Your task to perform on an android device: Using the All Currency converter app, I would like to know the historical ANG to GBP exchange rates over the previous Two years.
Image 0: 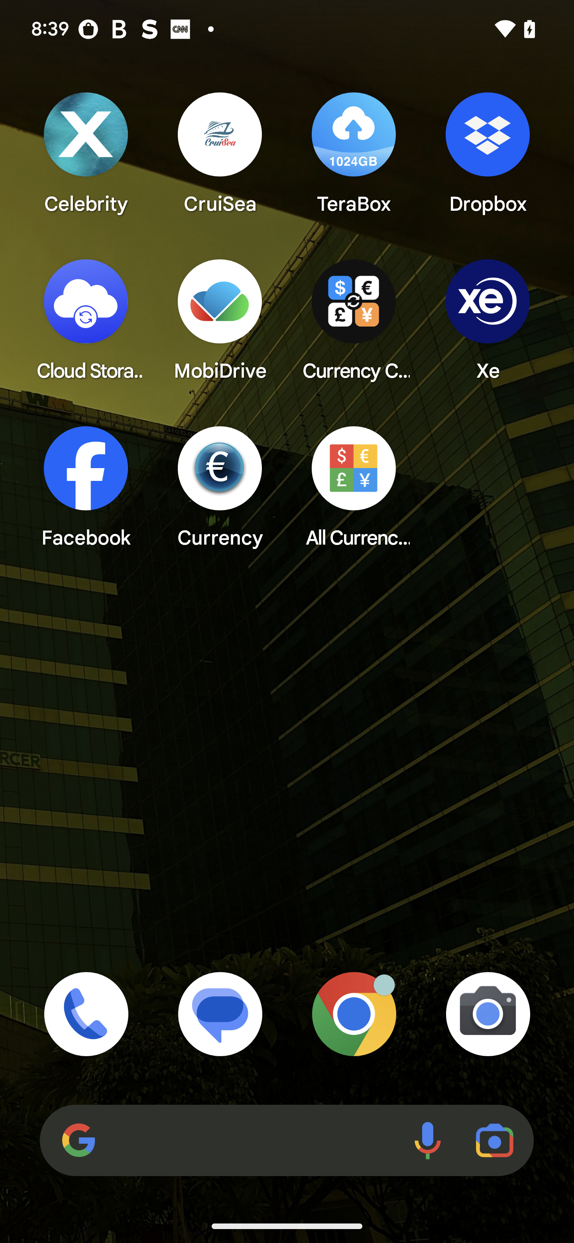
Open all currency converter app
Step 0: open app "All Currency Converter"
Image 1: 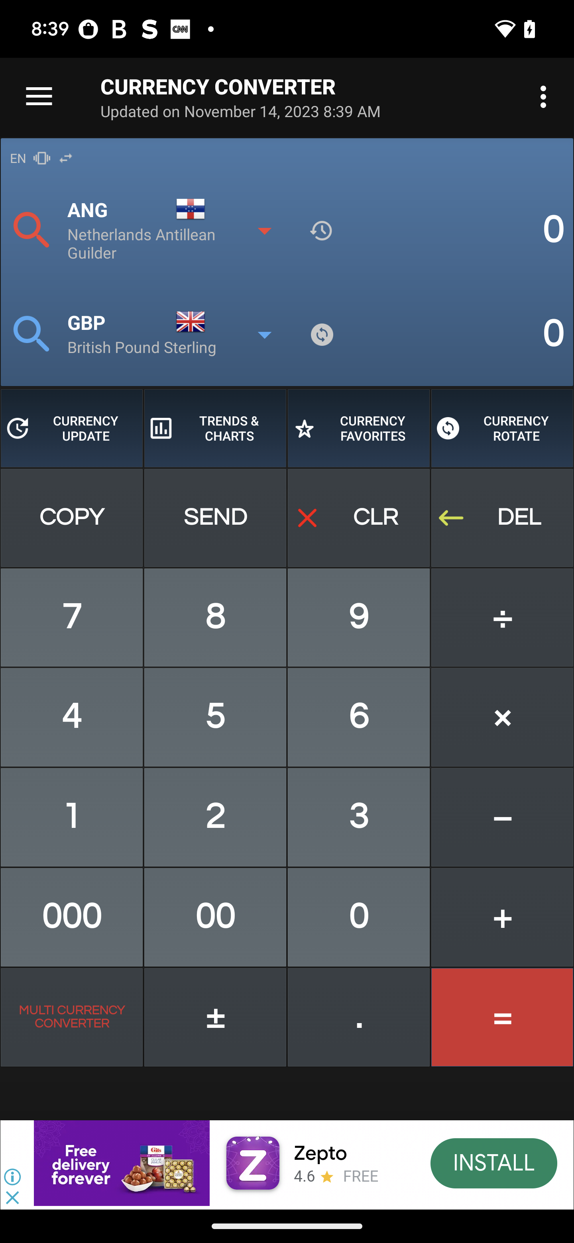
Click on the more option at the left top corner of the screen
Step 1: click (39, 96)
Image 2: 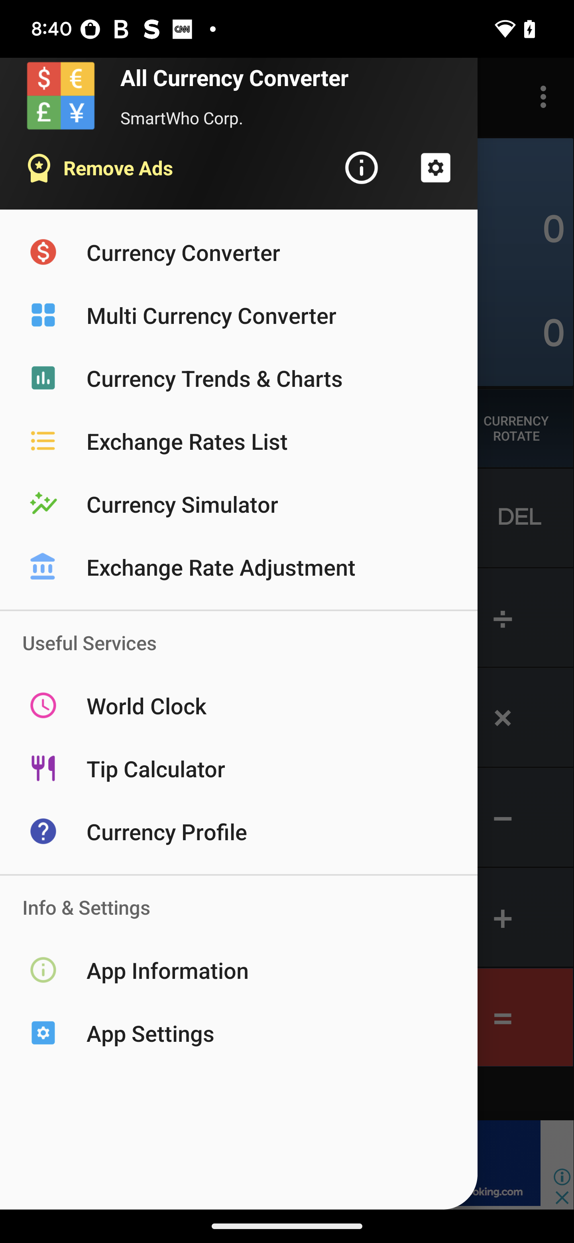
Click on the currency trends and charts
Step 2: click (239, 378)
Image 3: 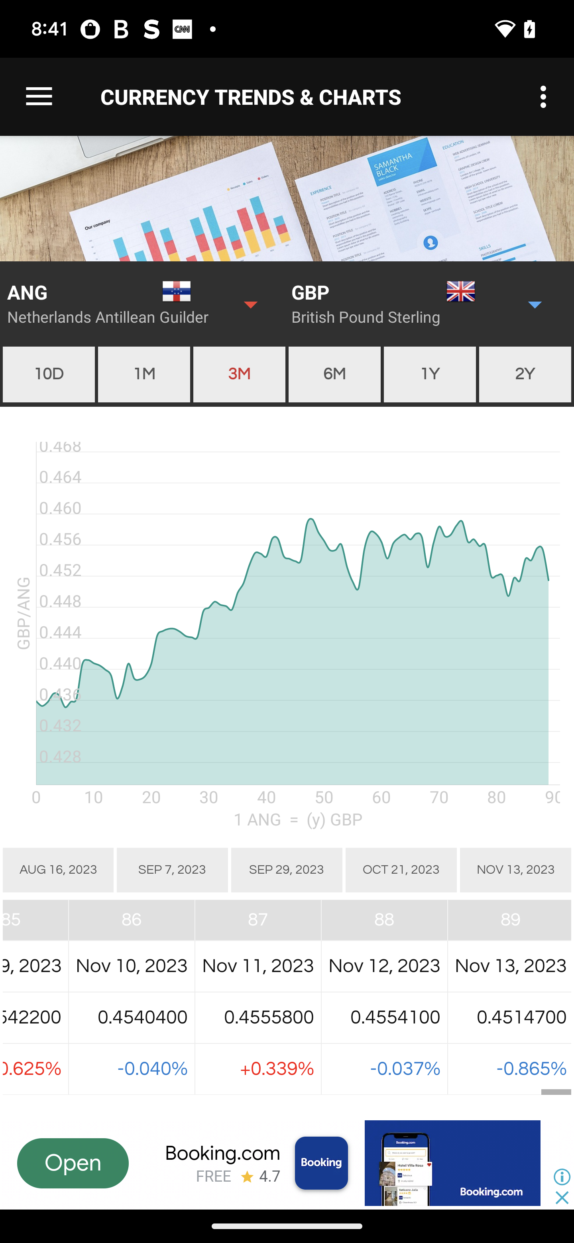
Click on the two year option
Step 3: click (525, 374)